Your task to perform on an android device: Open the Good Food app and search for the pizza recipe
Image 0: 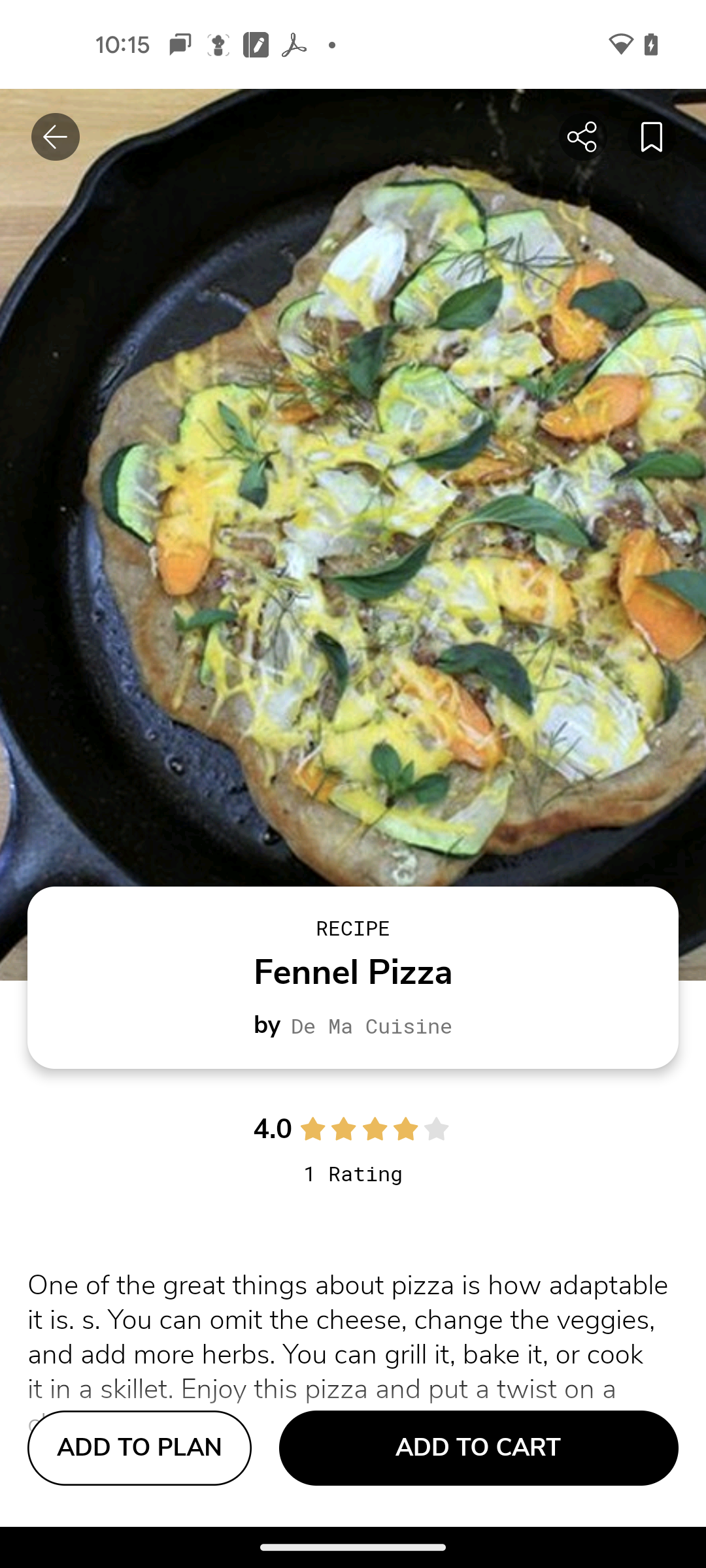
Open the Good food app
Step 0: open app "Good Food"
Image 1: 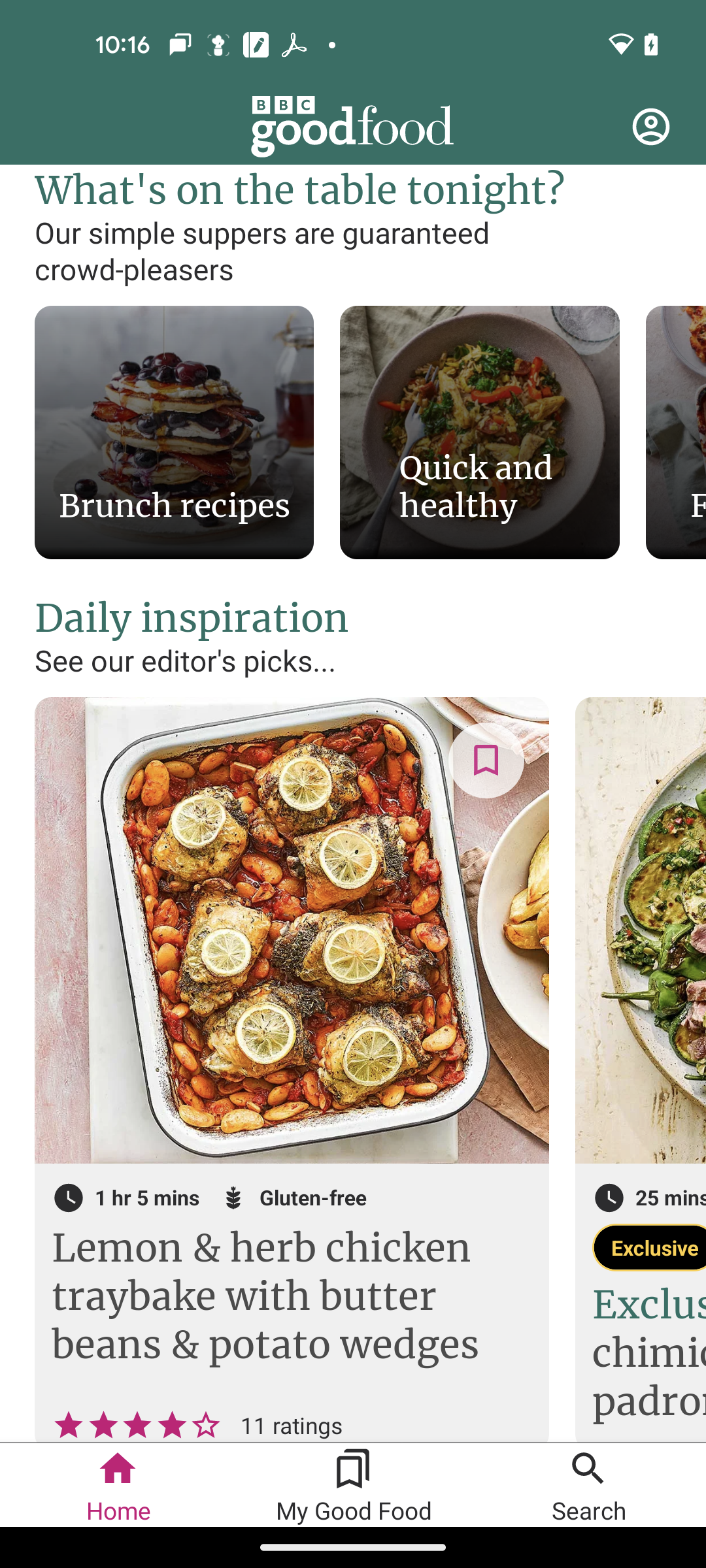
click on search tab
Step 1: click (588, 1485)
Image 2: 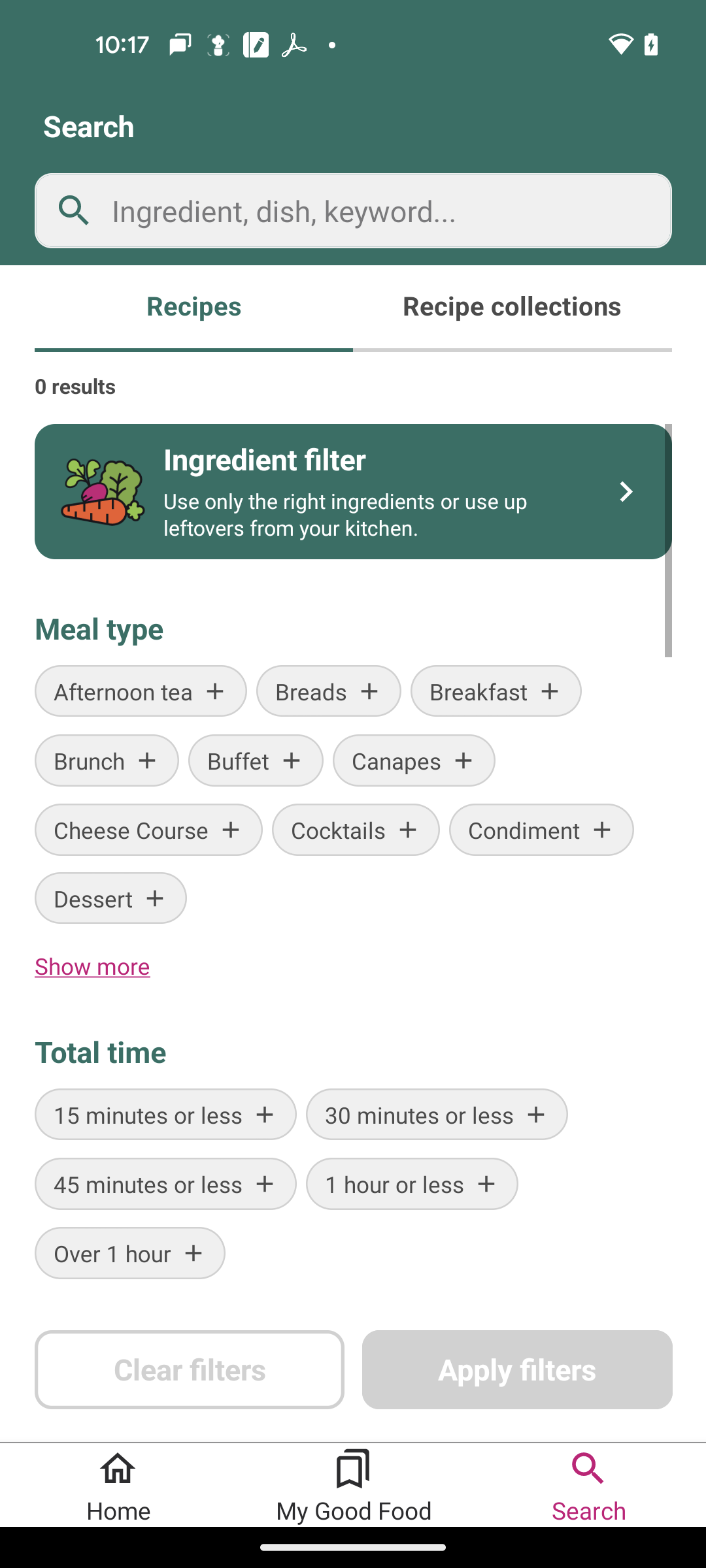
click on the search bar
Step 2: click (382, 210)
Image 3: 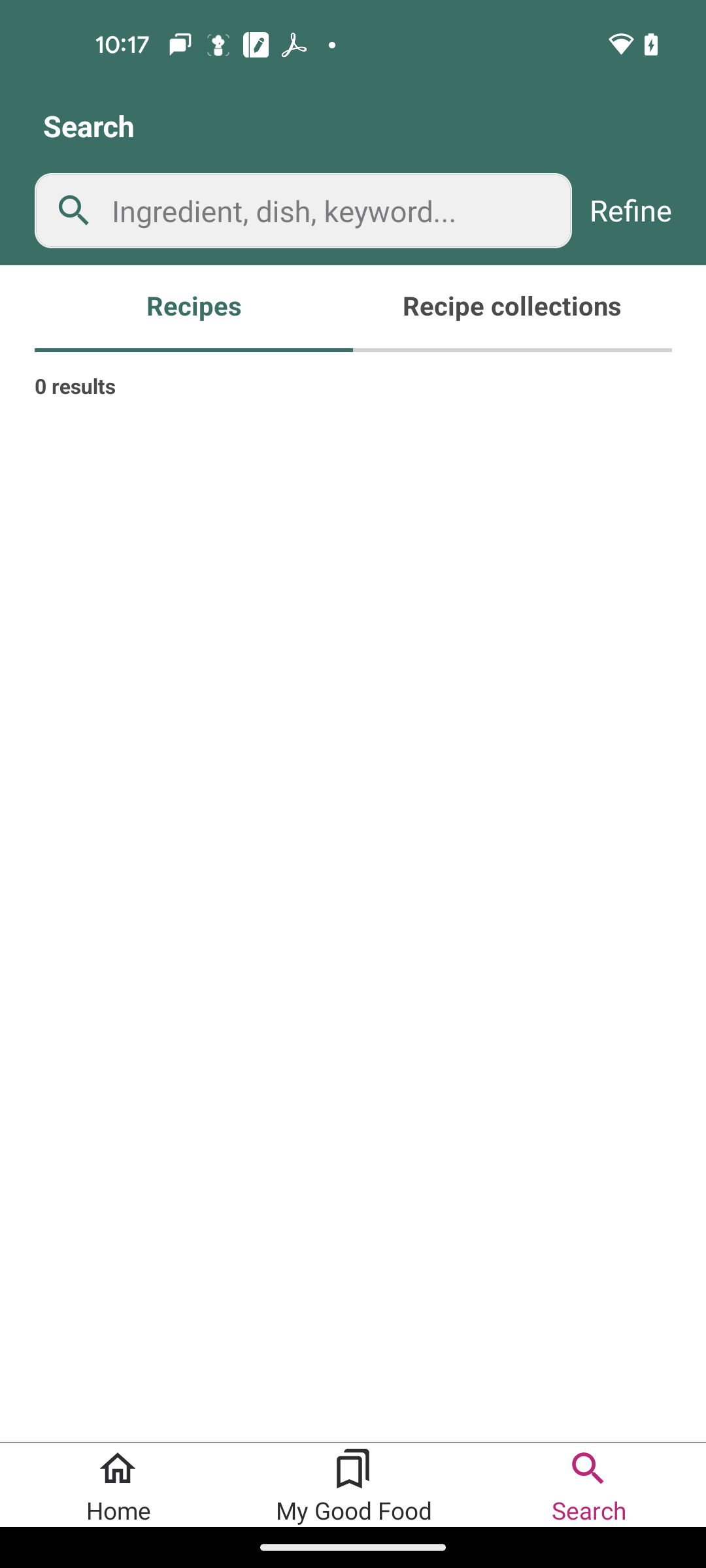
click on the search bar
Step 3: click (332, 210)
Image 4: 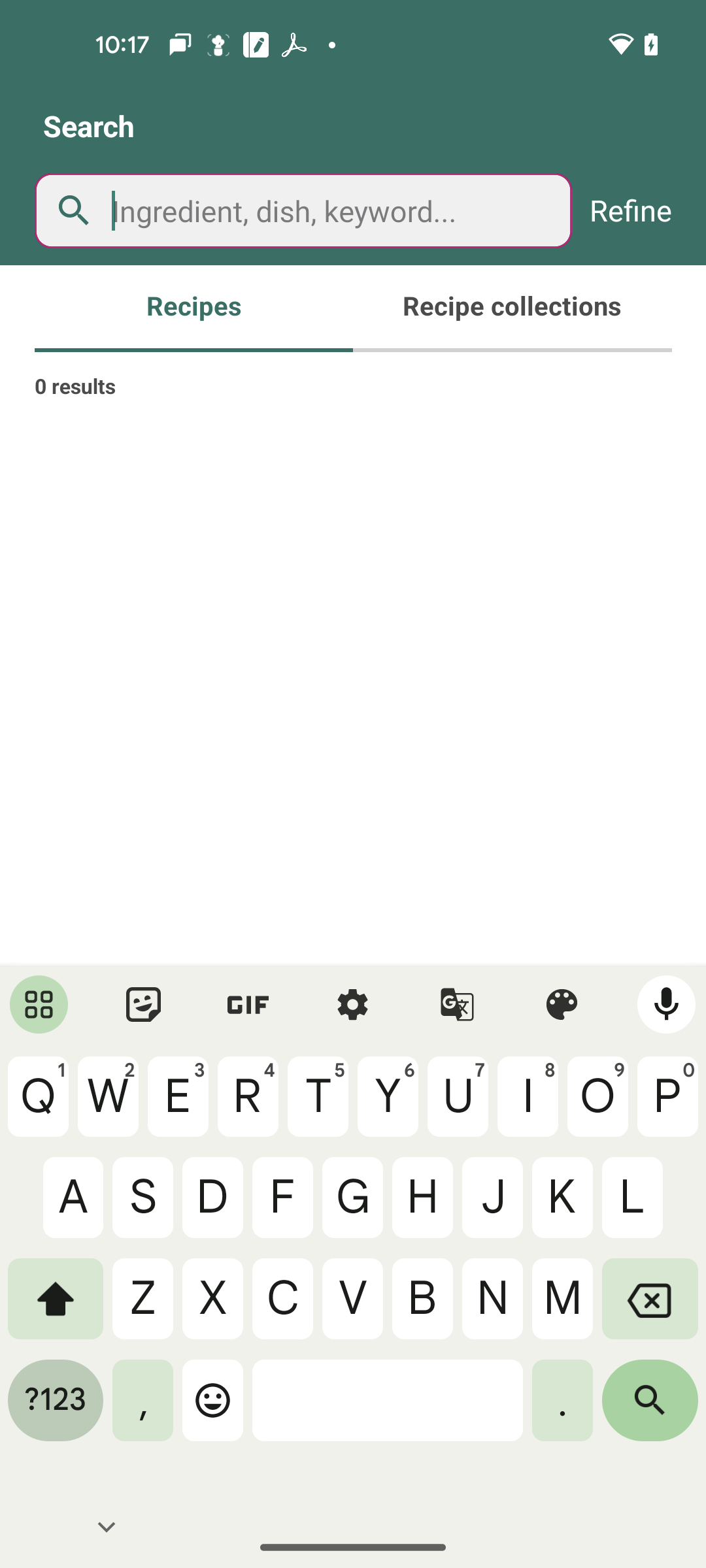
search for the pizza
Step 4: click (332, 210)
Image 5: 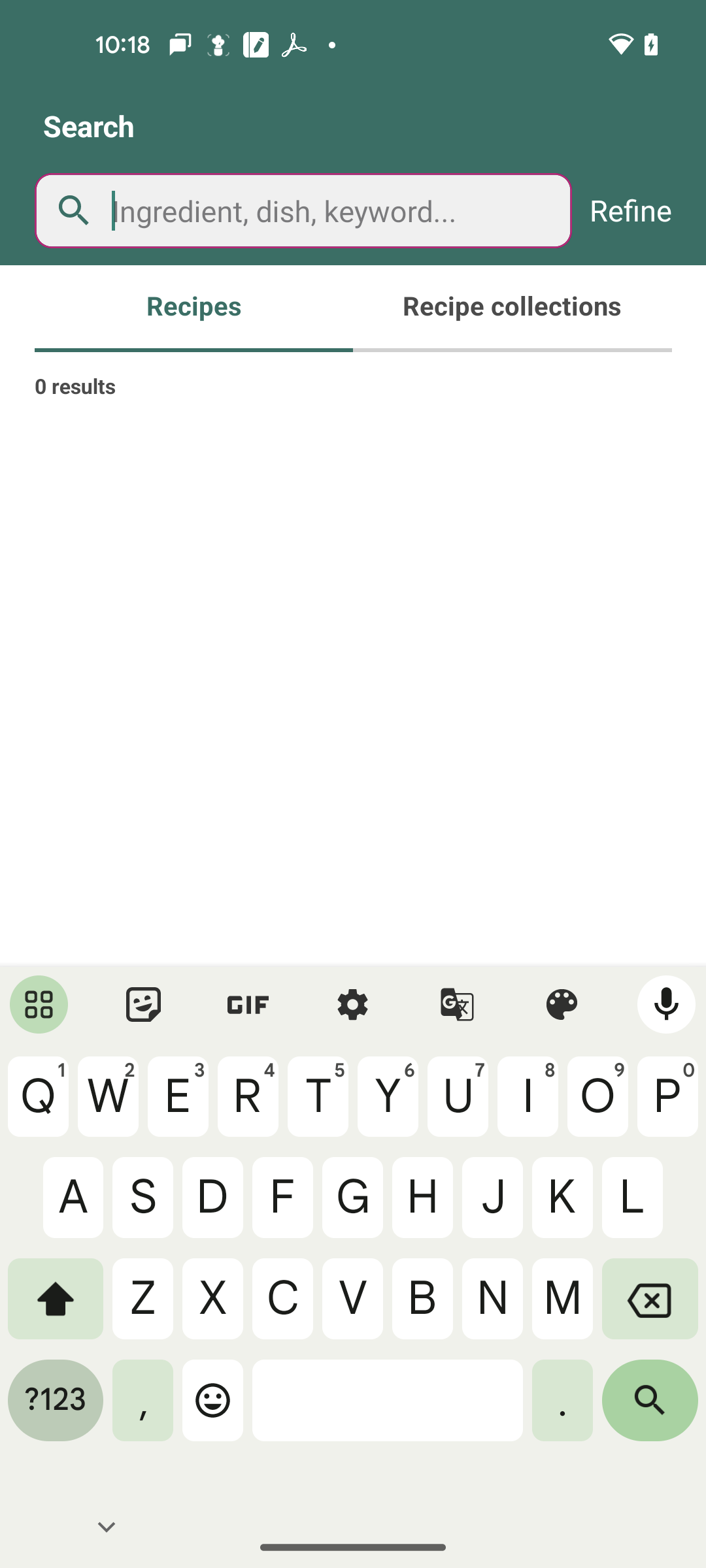
search for the pizza
Step 5: type "pizza"
Image 6: 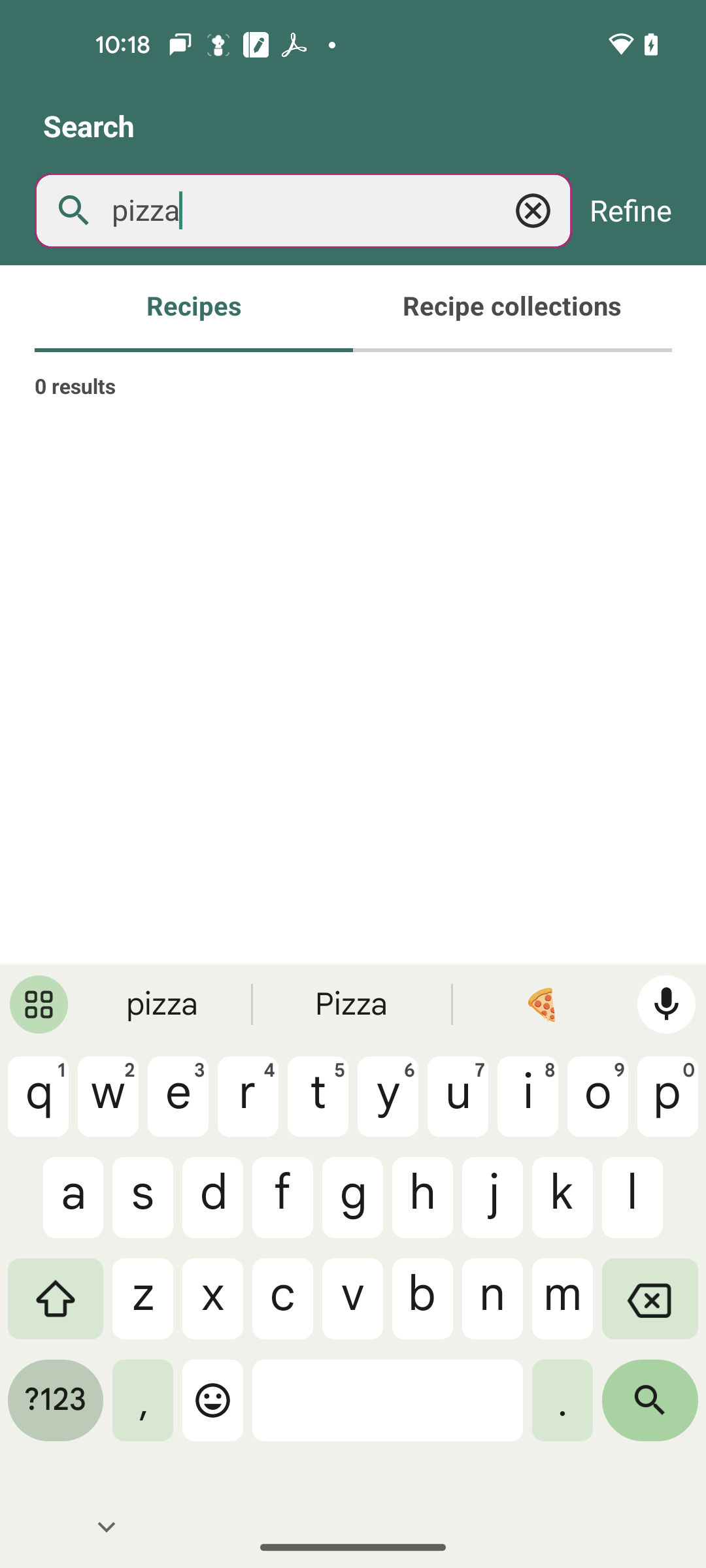
search for the pizza
Step 6: wait
Image 7: 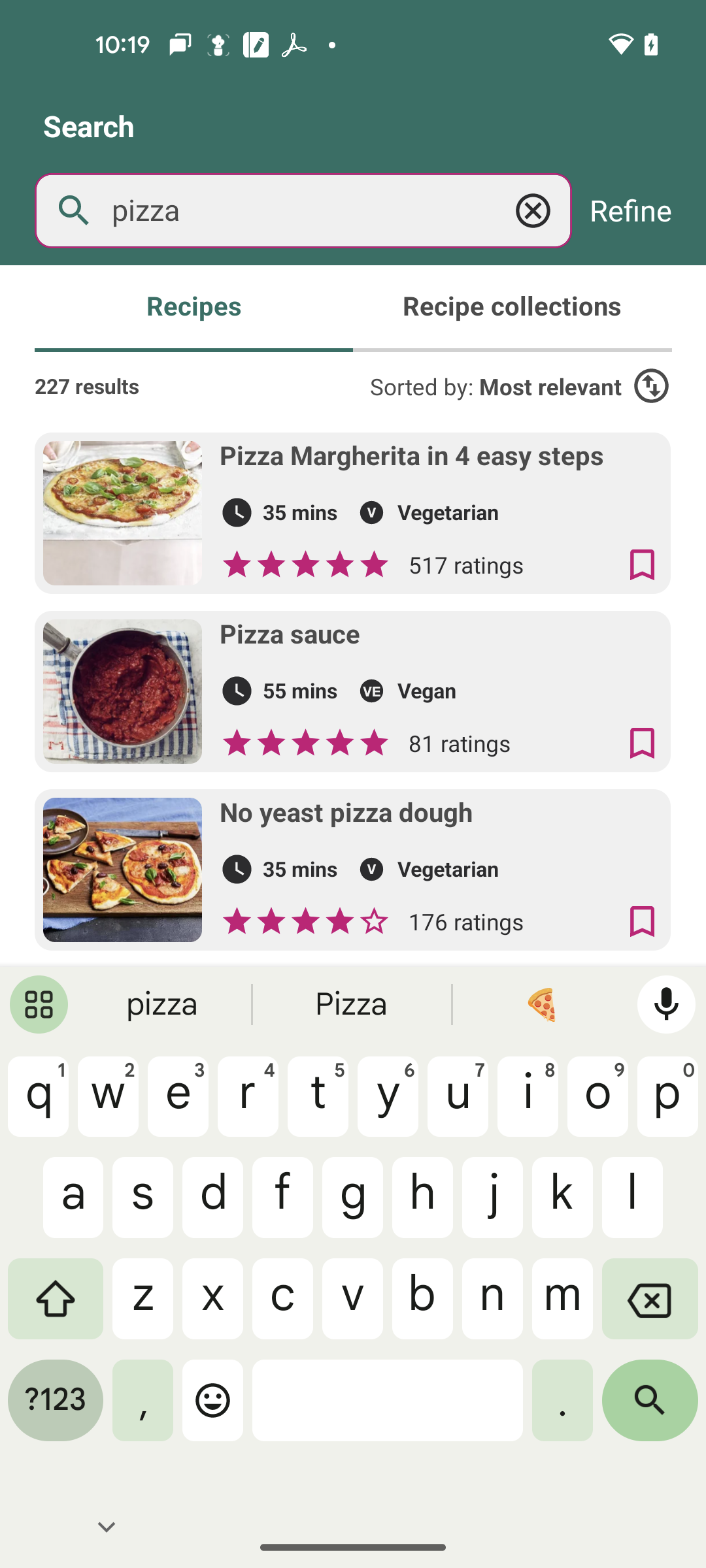
click on first search result
Step 7: click (441, 457)
Image 8: 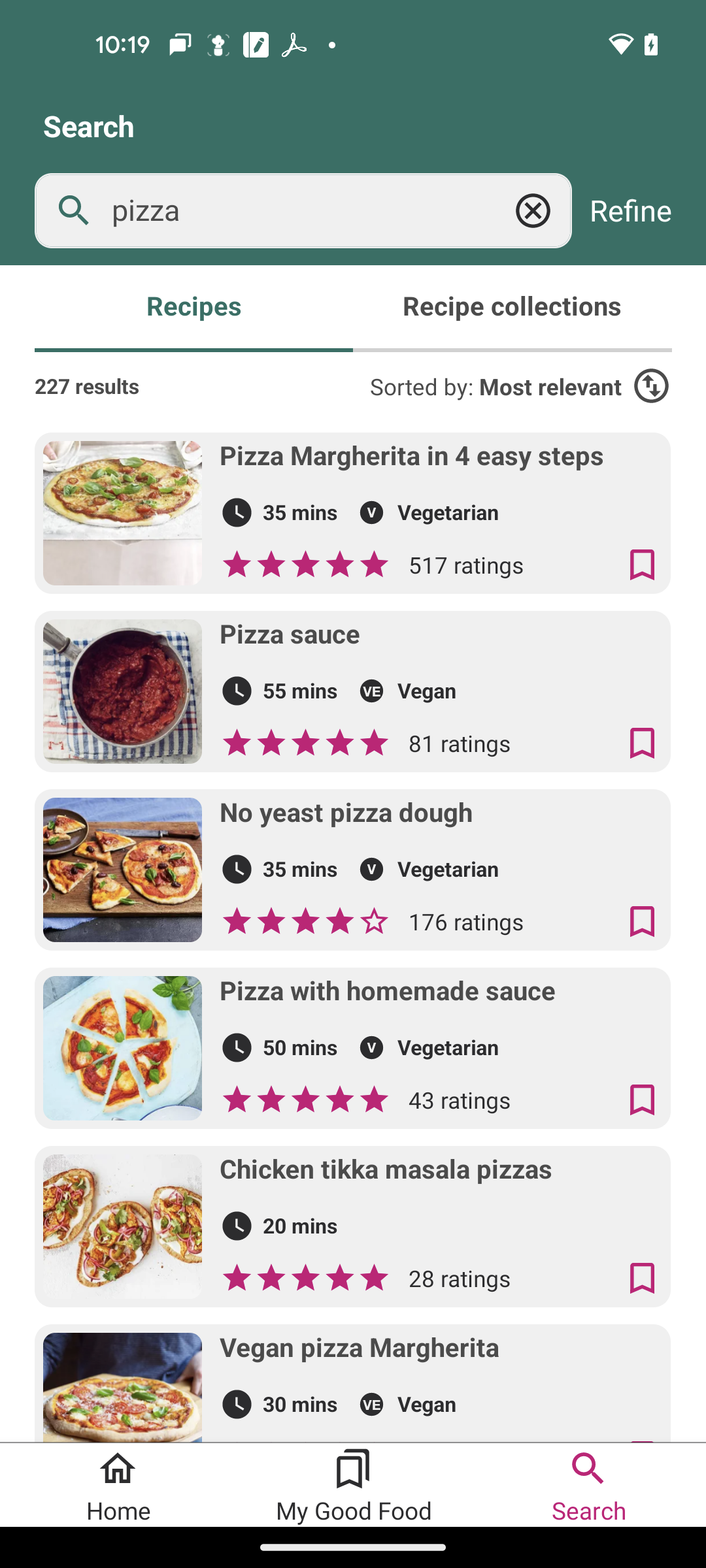
click on first search result
Step 8: wait